Your task to perform on an android device: I'm going to share the appointment data file with my mother at Bianca.Rossi1967@gmail.com, as she will also be upgraded by my appointments so that I won't miss them.
Image 0: 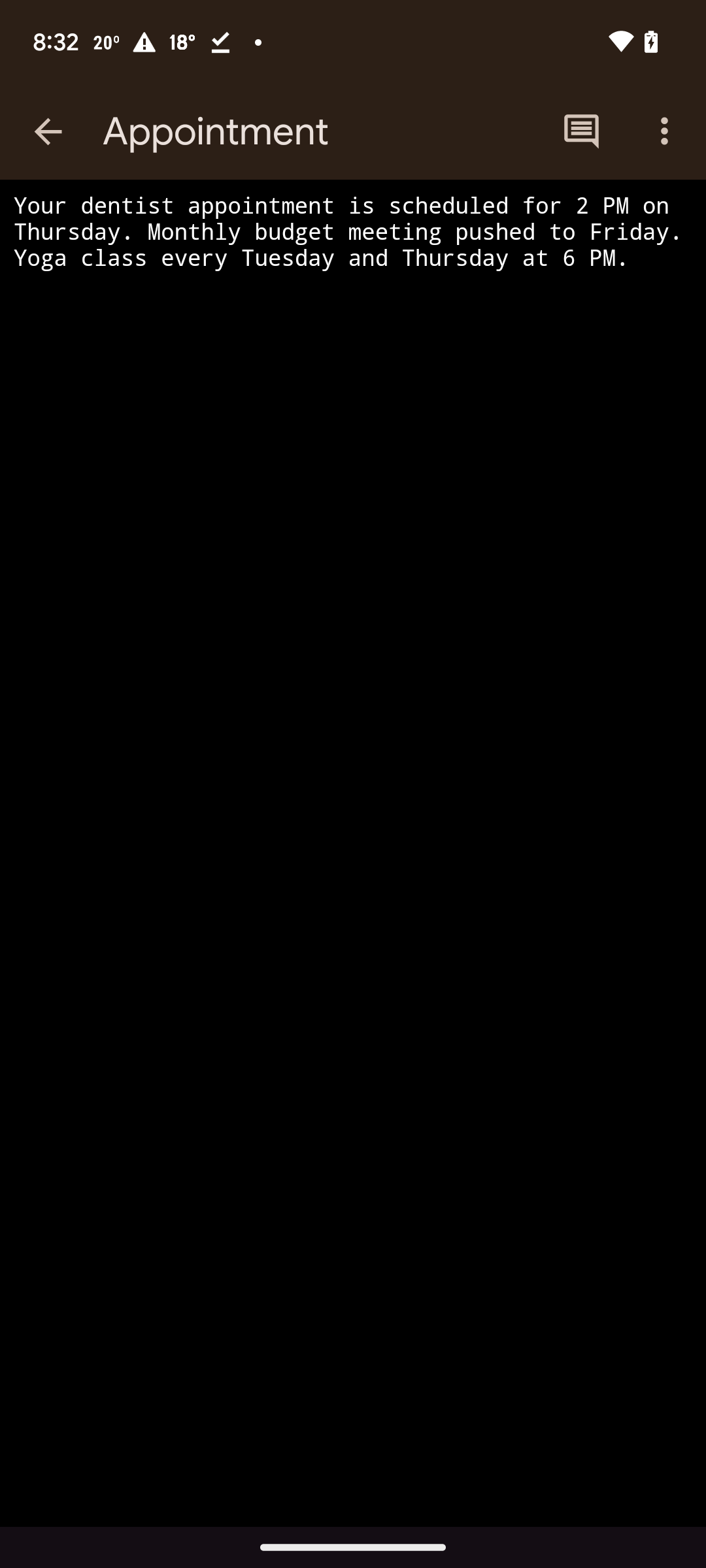
Click on the more icon at the top right corner of the screen
Step 0: click (664, 131)
Image 1: 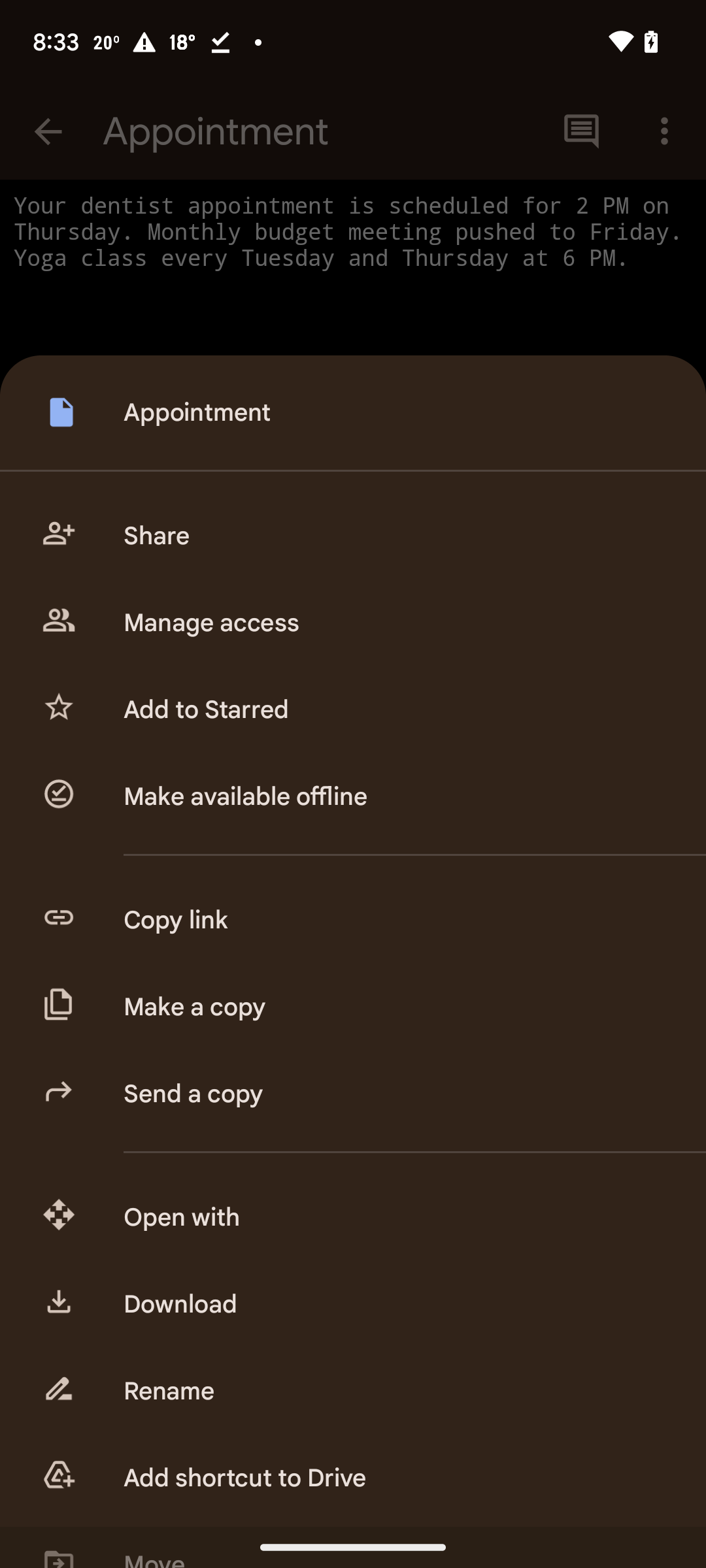
Click on the share option
Step 1: click (394, 536)
Image 2: 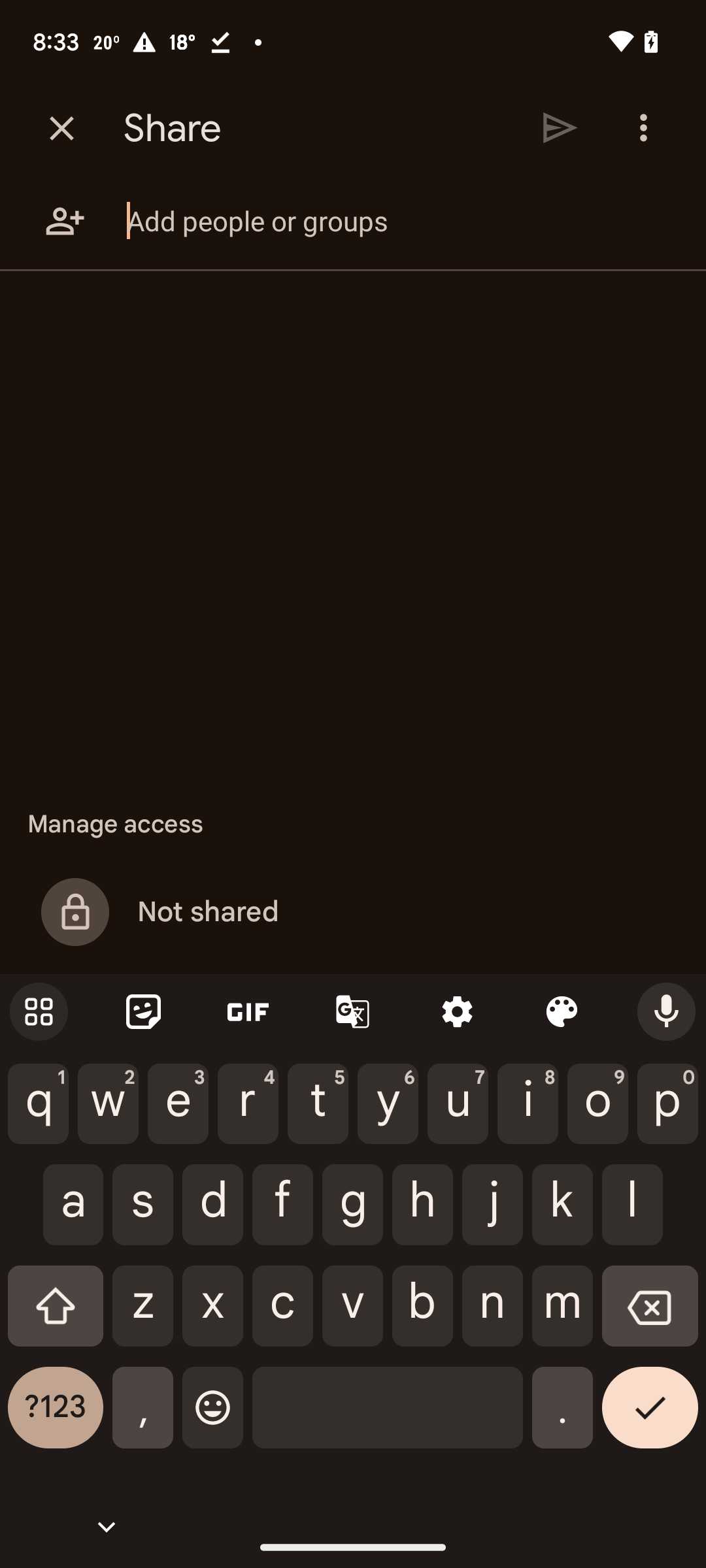
Enter the mother id - Bianca.Rossi1967@gmail.com
Step 2: type "bianca.rossi1967@gmail.com"
Image 3: 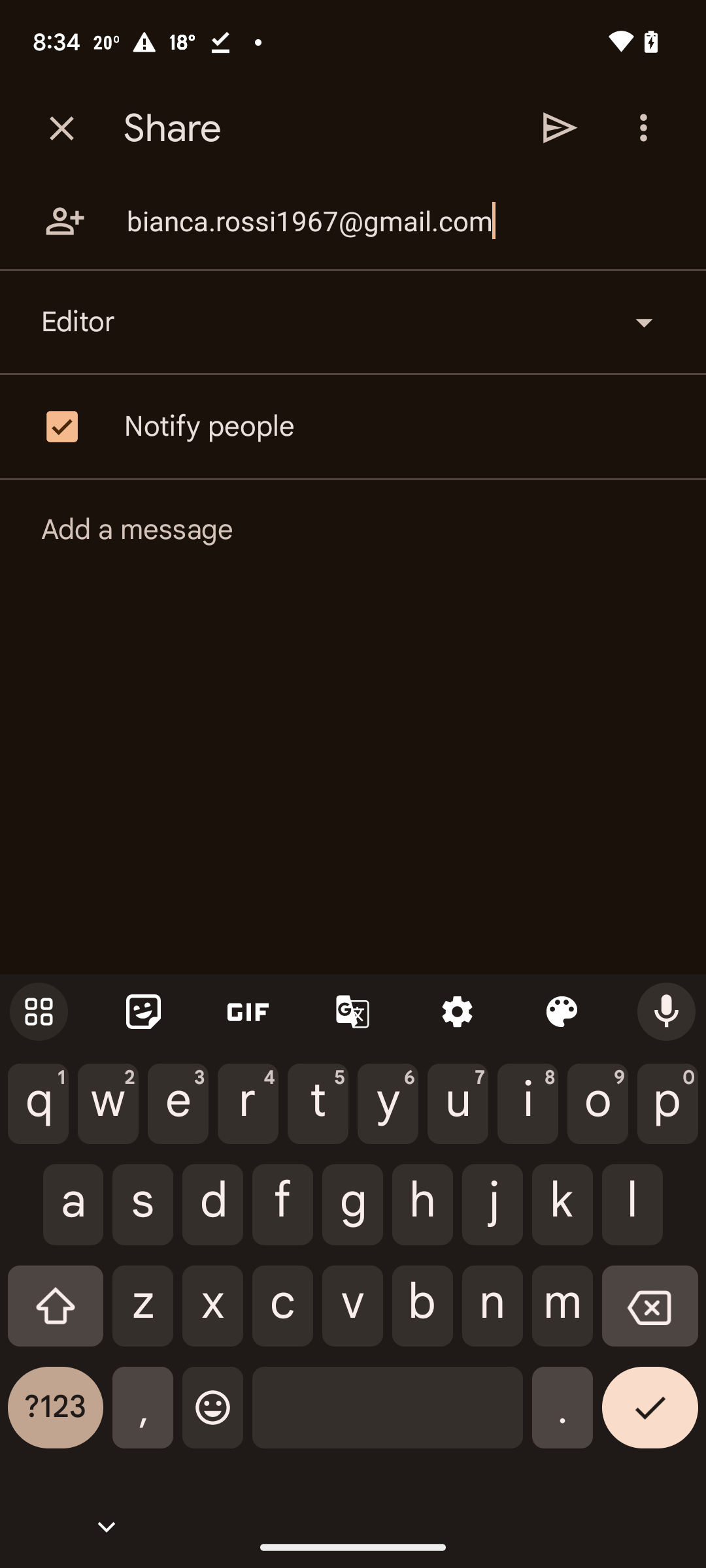
Click on the send icon at the top of the screen
Step 3: click (560, 128)
Image 4: 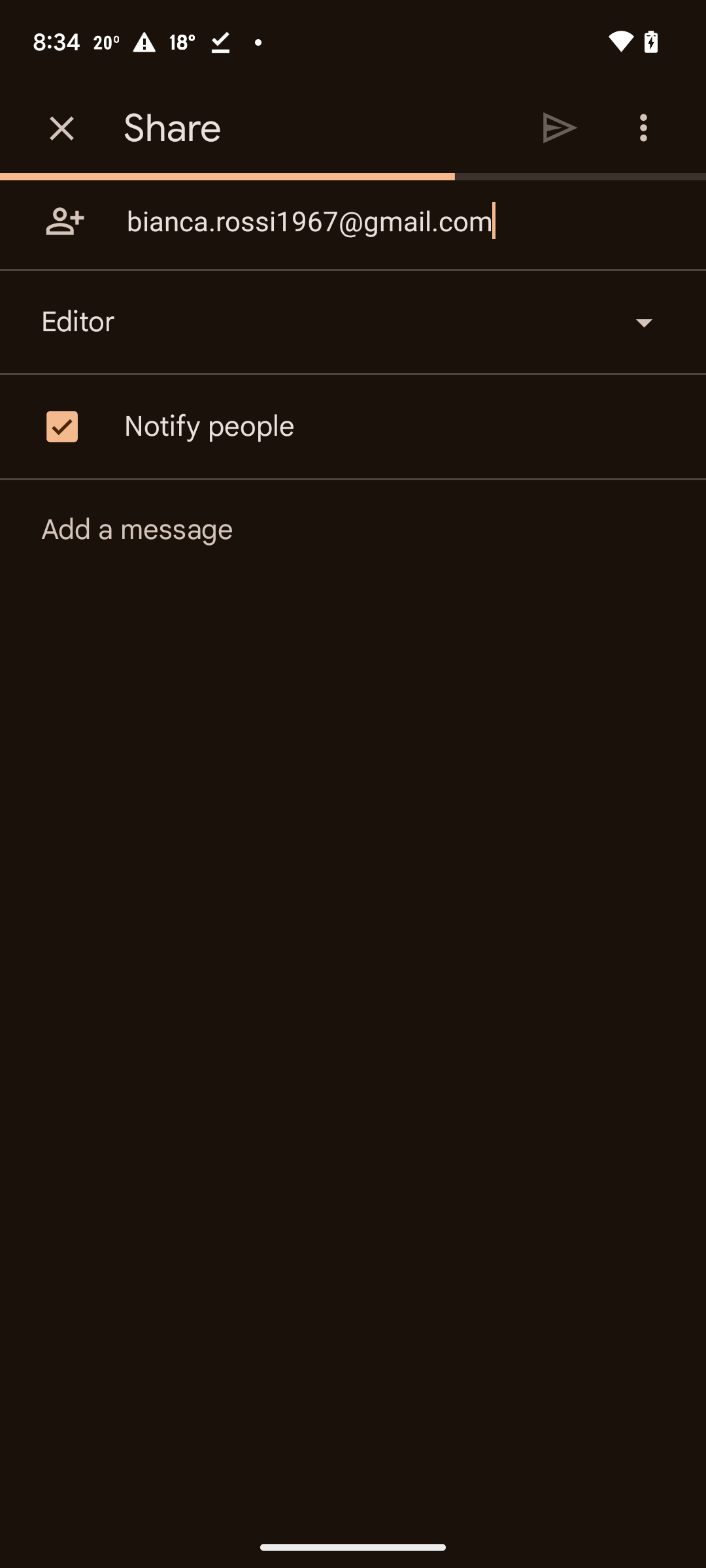
Click on the send icon at the top of the screen
Step 4: wait